Your task to perform on an android device: I want to watch movies at home, like in a theatre, and this can easily be done with the help of a projector. Search for a projector in the Banggood app.
Image 0: 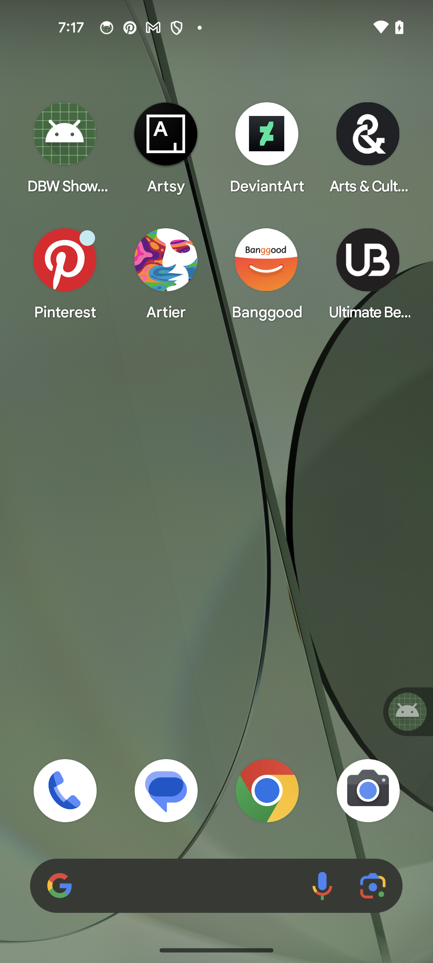
Open the Banggood app
Step 0: open app "Banggood"
Image 1: 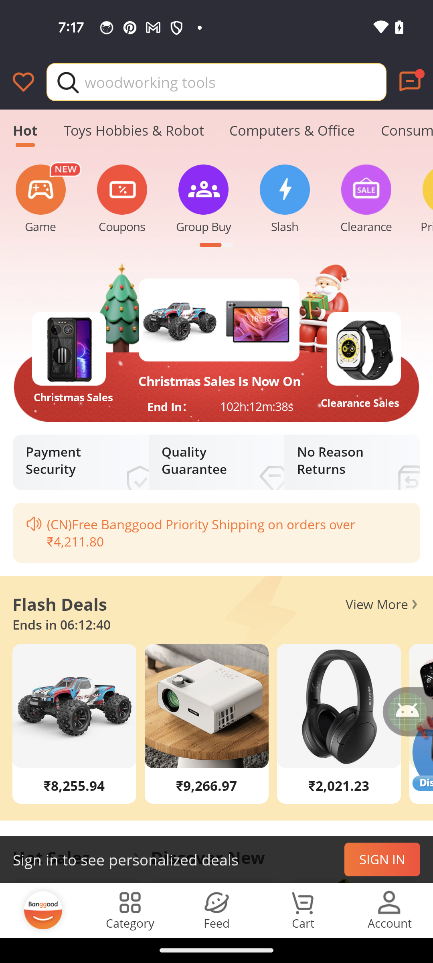
Go to the search bar at the top of the screen
Step 1: click (235, 82)
Image 2: 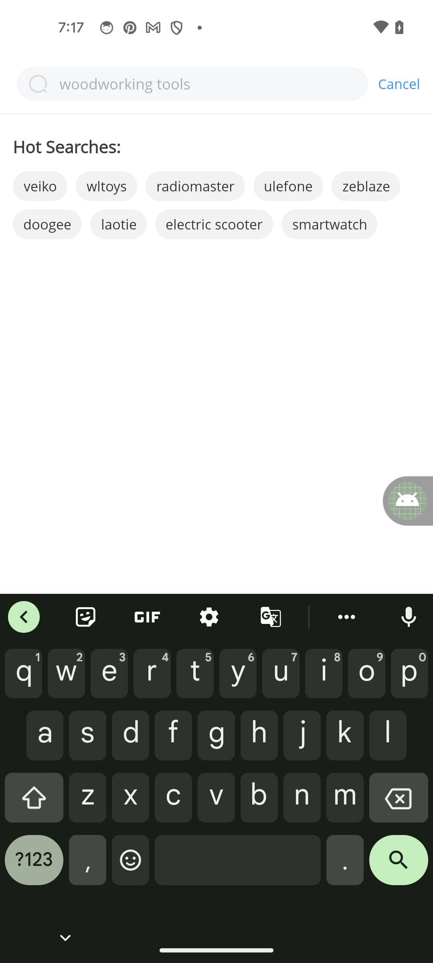
Type Projector in the search bar
Step 2: type "Projector"
Image 3: 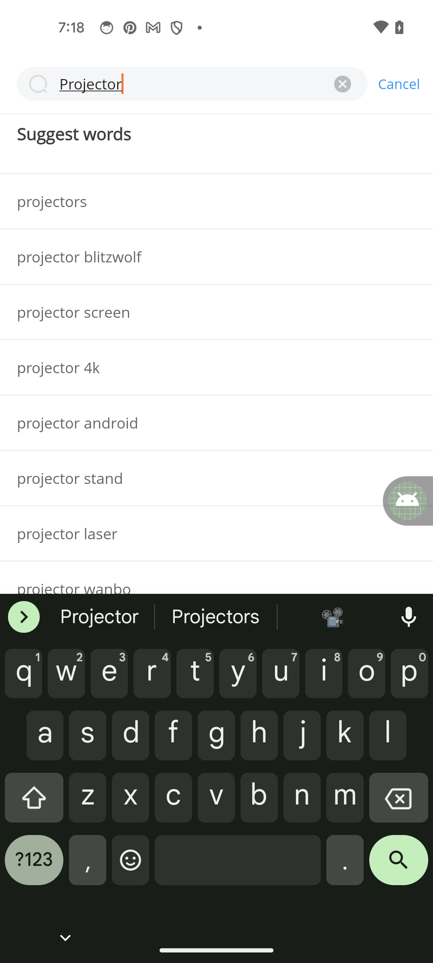
Click on the search button in the keyboard
Step 3: click (399, 866)